Your task to perform on an android device: Open the Sport Clothes app, I would like to search for football gloves so that I may play casual football with my kids.
Image 0: 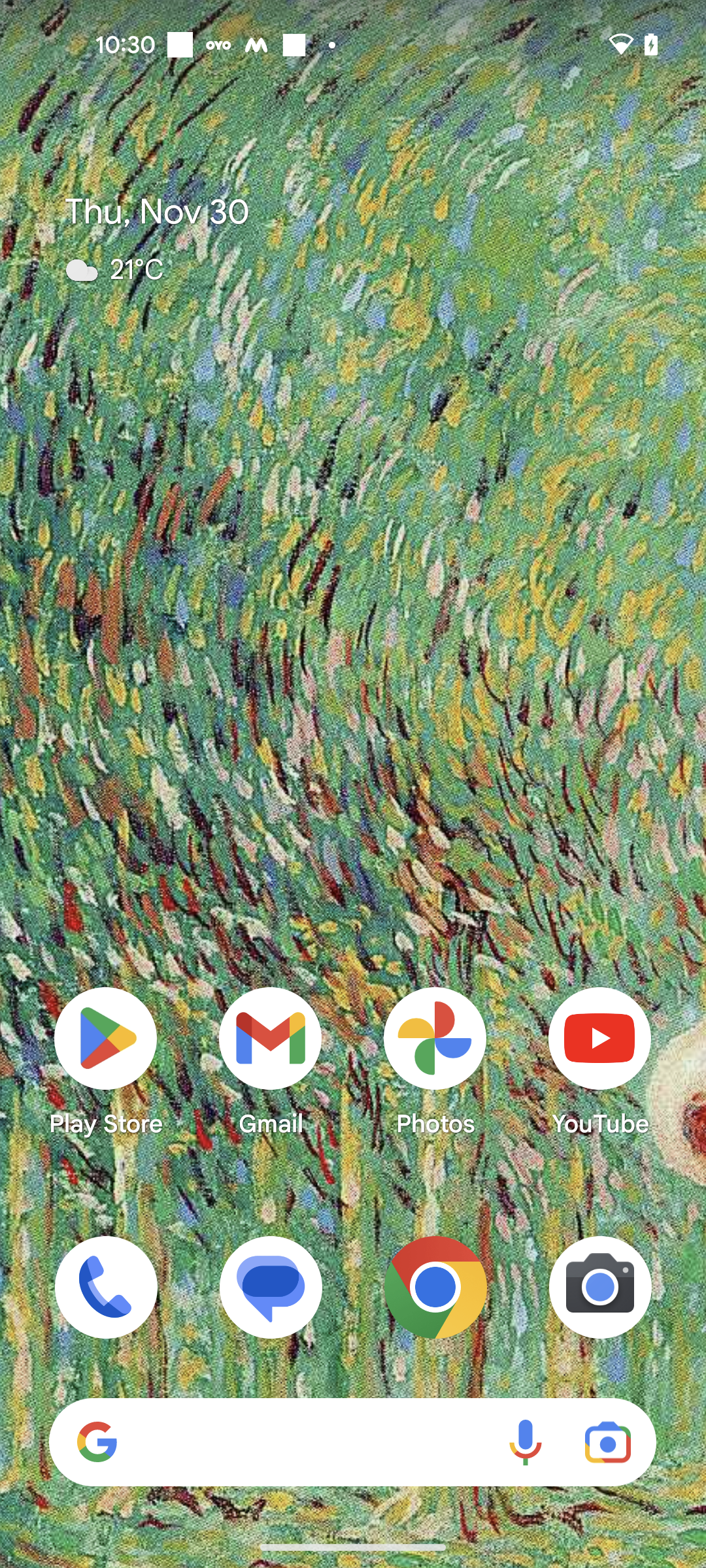
Open the Sport Clothes app
Step 0: open app "Sport clothes"
Image 1: 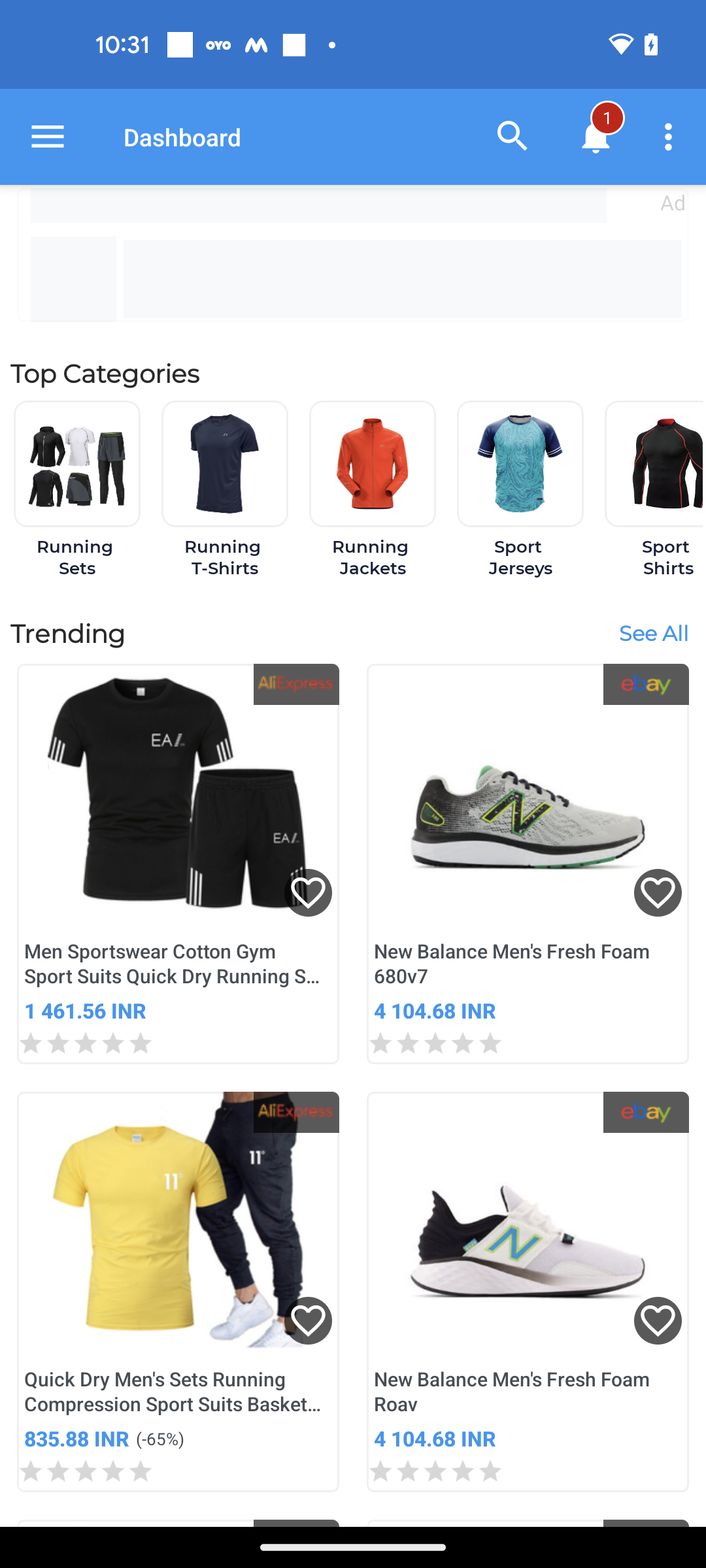
Click on the search icon
Step 1: click (513, 137)
Image 2: 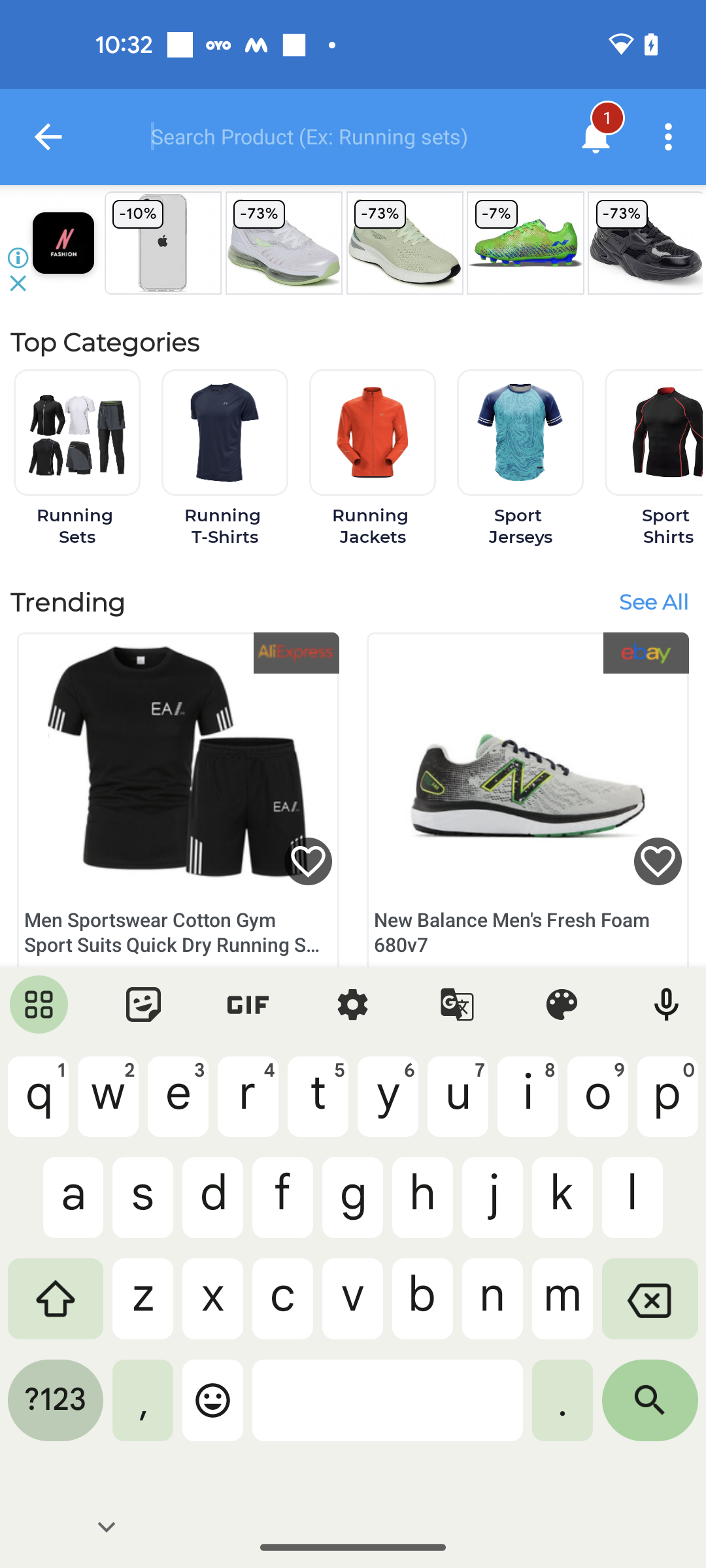
Search for Football gloves
Step 2: type "Football gloves"
Image 3: 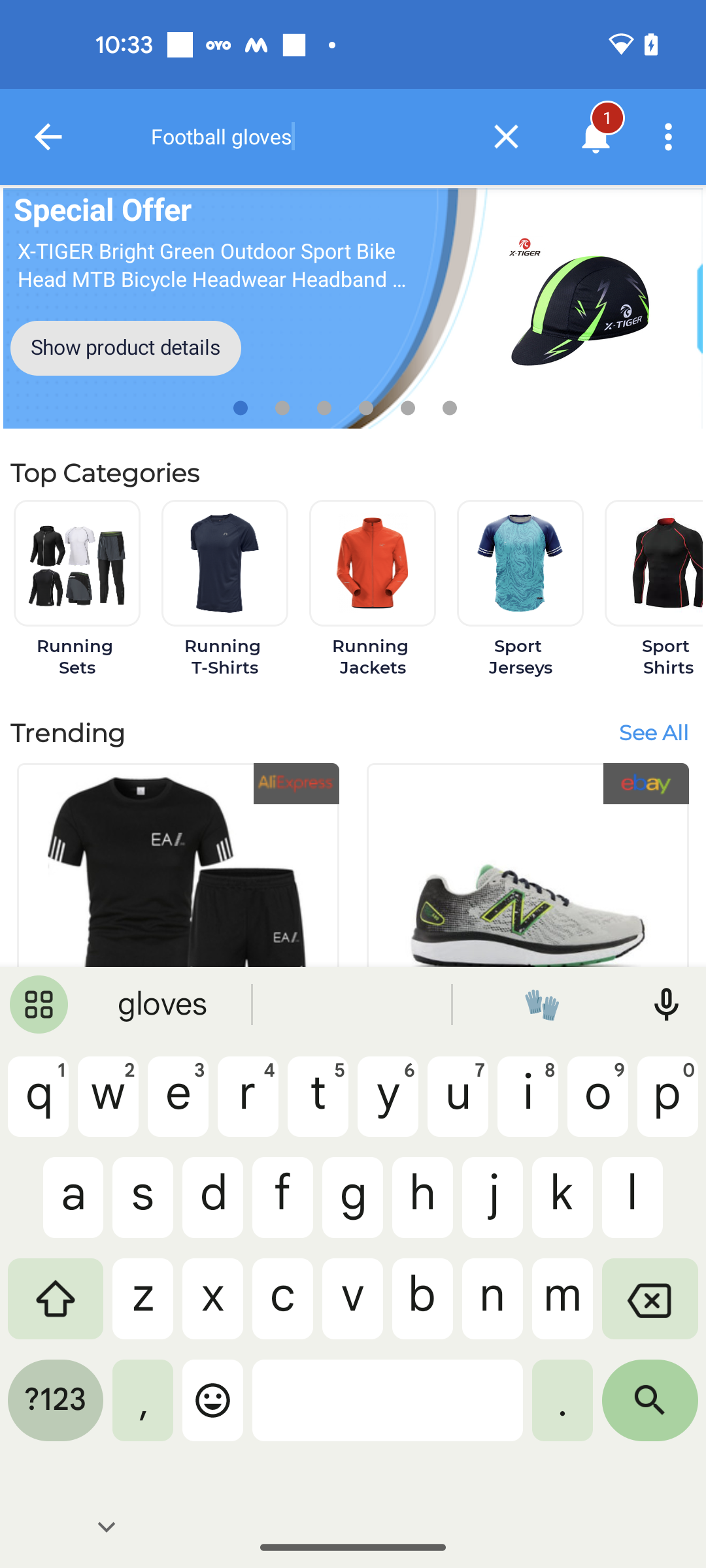
Click on the search icon at the bottom right corner of the screen
Step 3: click (650, 1410)